Your task to perform on an android device: In the Wander log app, I want to get travel tips by going through Travel information so i can have some basic knowledge of the place.
Image 0: 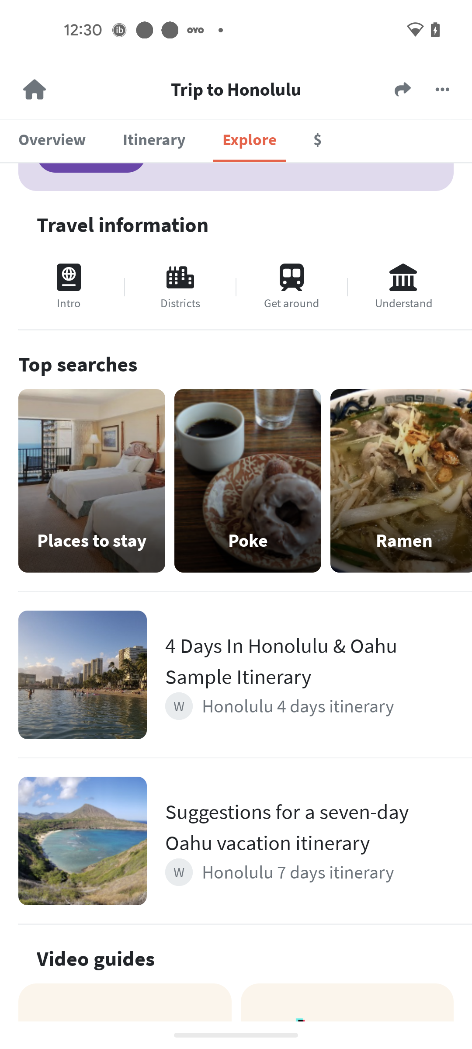
Click on the Info option under Travel Information
Step 0: click (65, 281)